Your task to perform on an android device: Select the hello note & share it with gmail in the note app
Image 1: 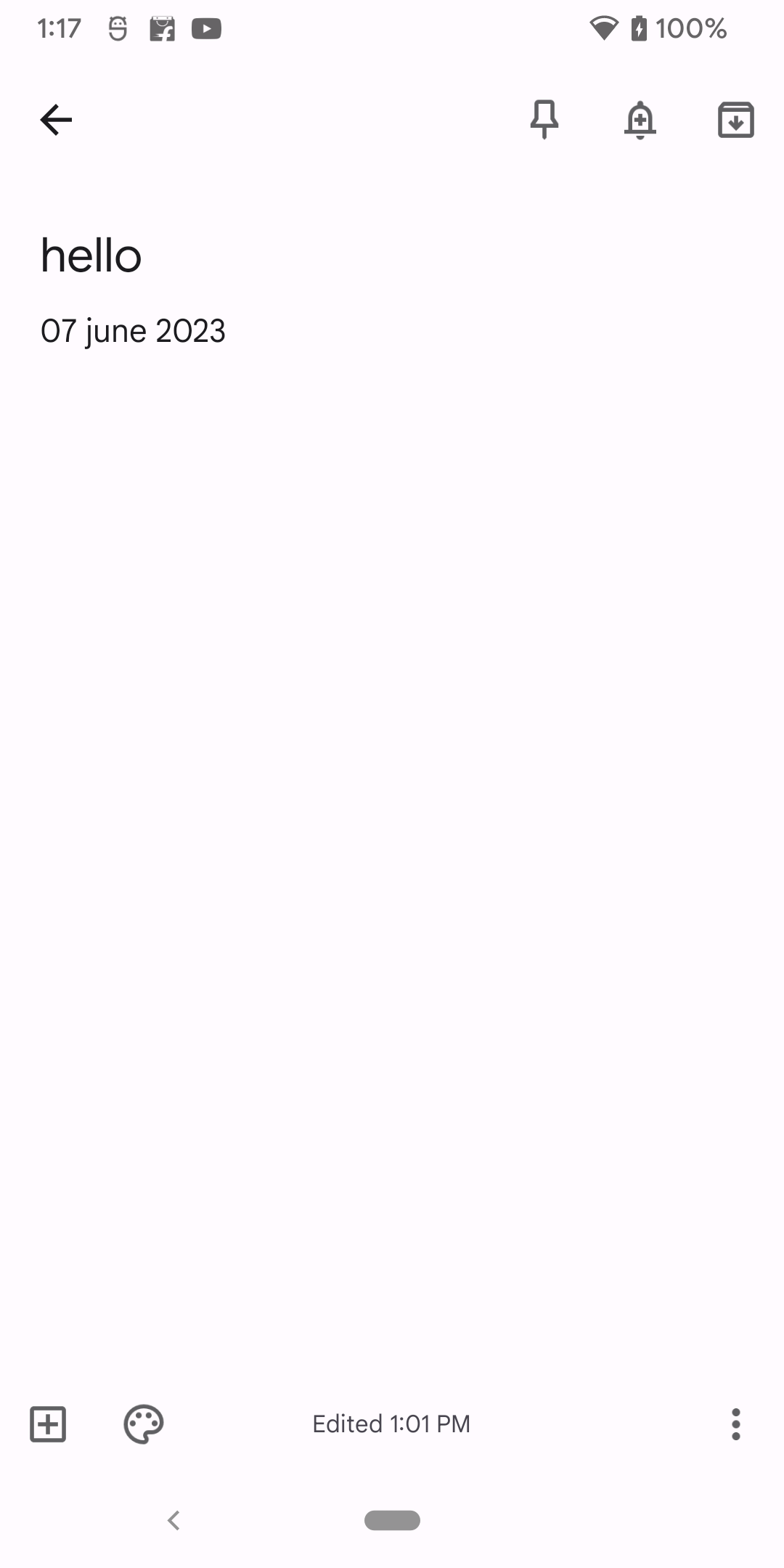
click on more option
Step 1: click (735, 1424)
Image 2: 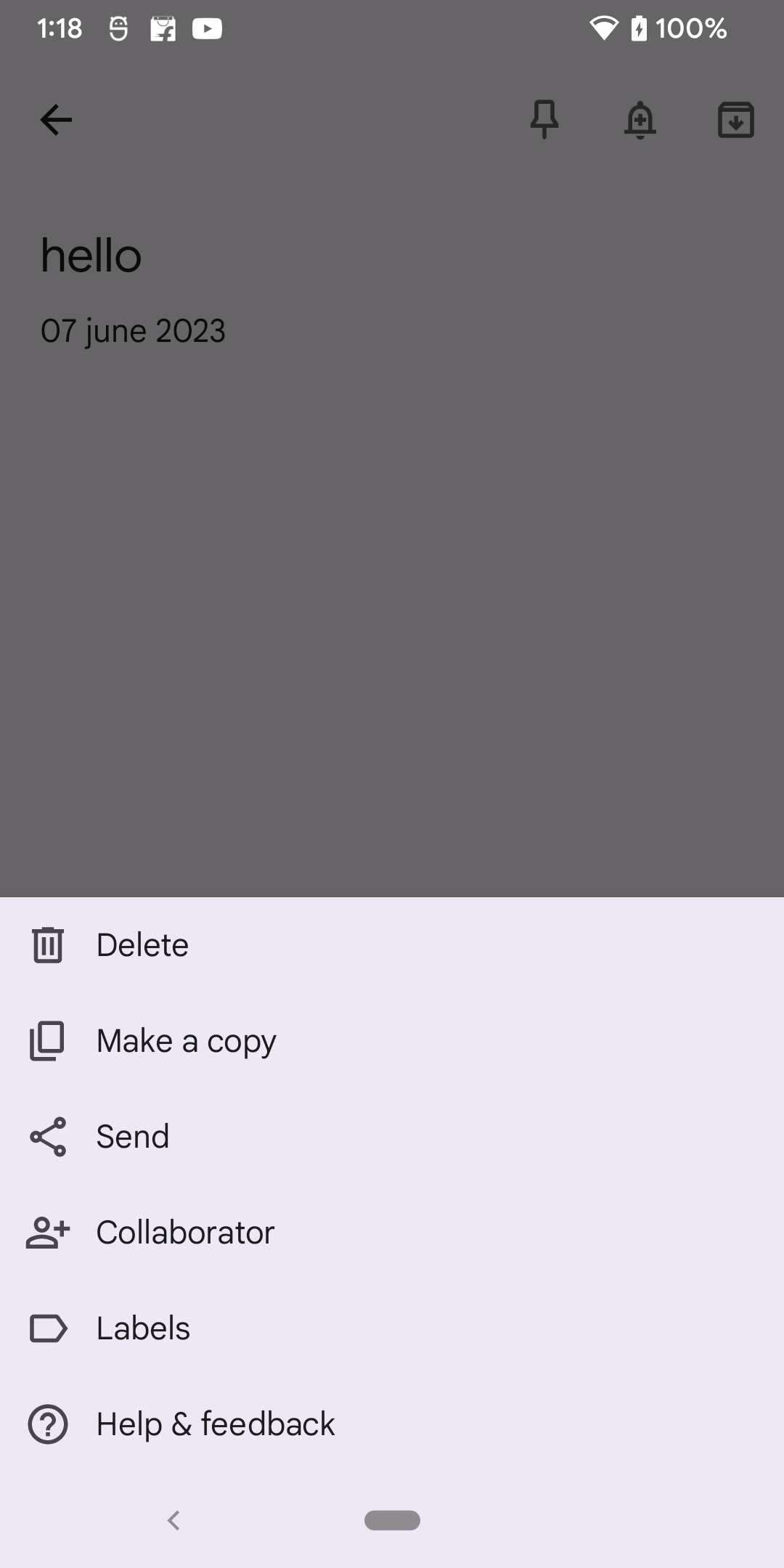
click on send option
Step 2: click (392, 1137)
Image 3: 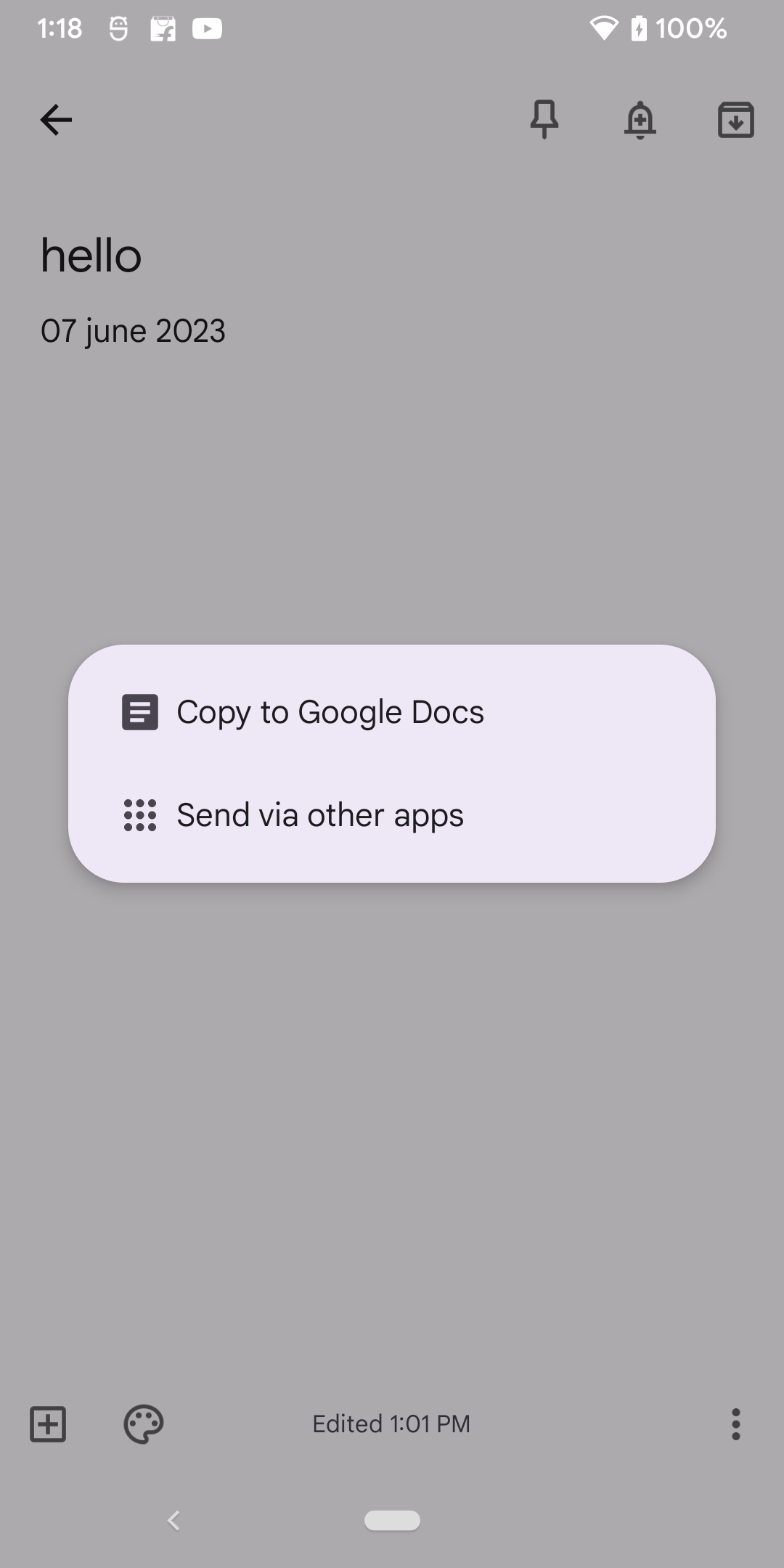
select send via other apps
Step 3: click (416, 814)
Image 4: 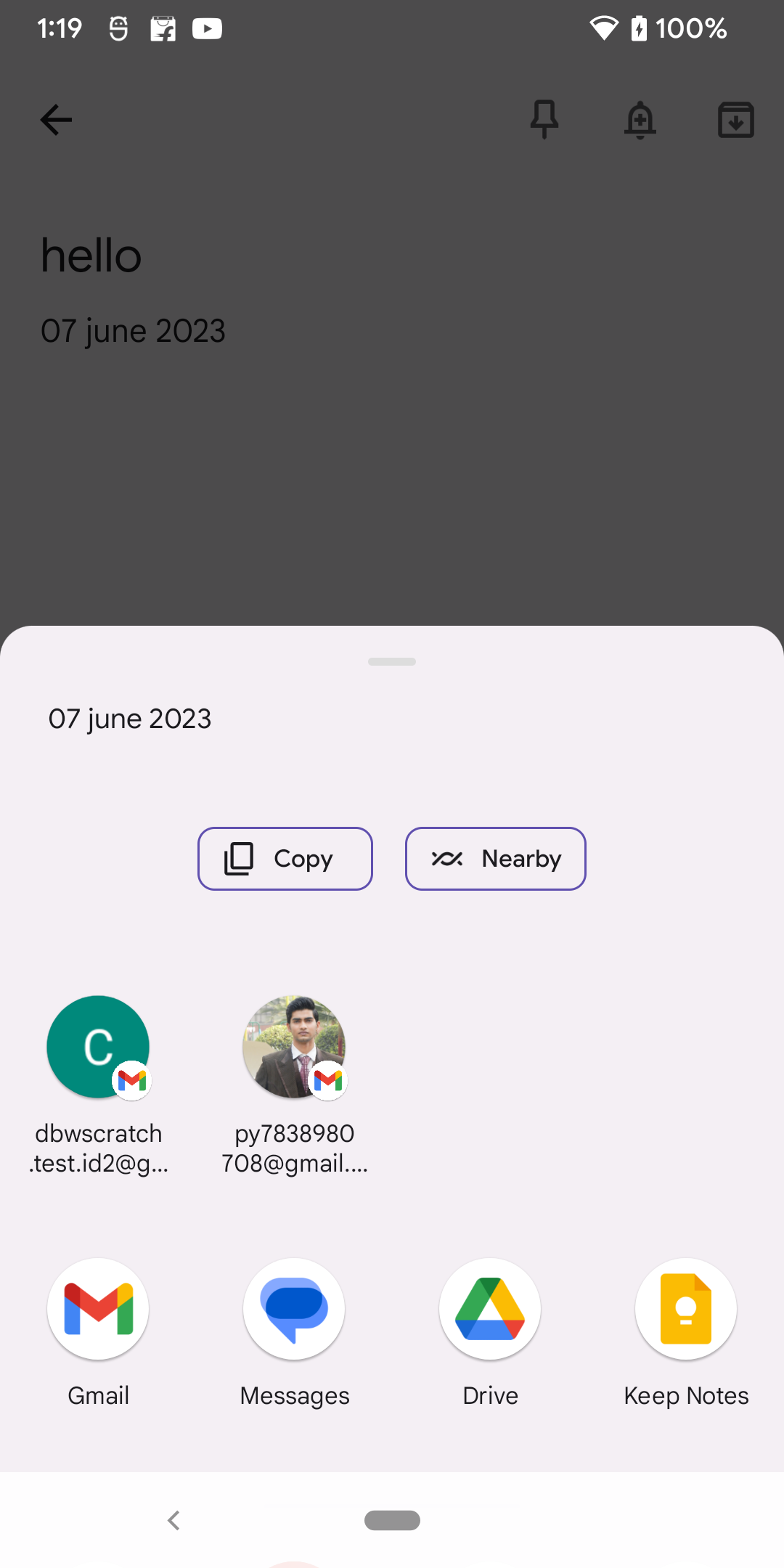
select gmail
Step 4: click (98, 1308)
Image 5: 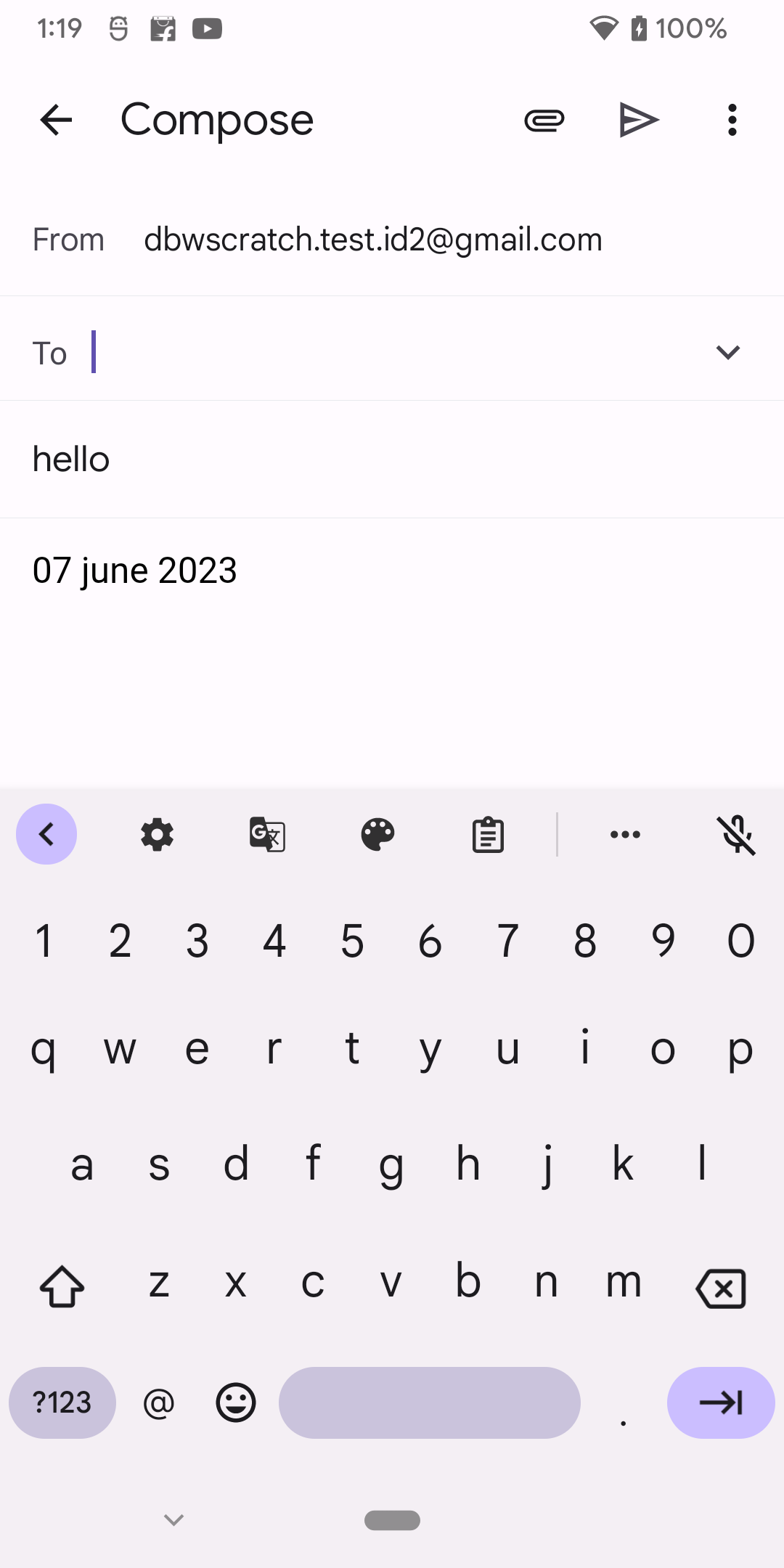
send to abc@gmail.com
Step 5: type "abc@gmail.com"
Image 6: 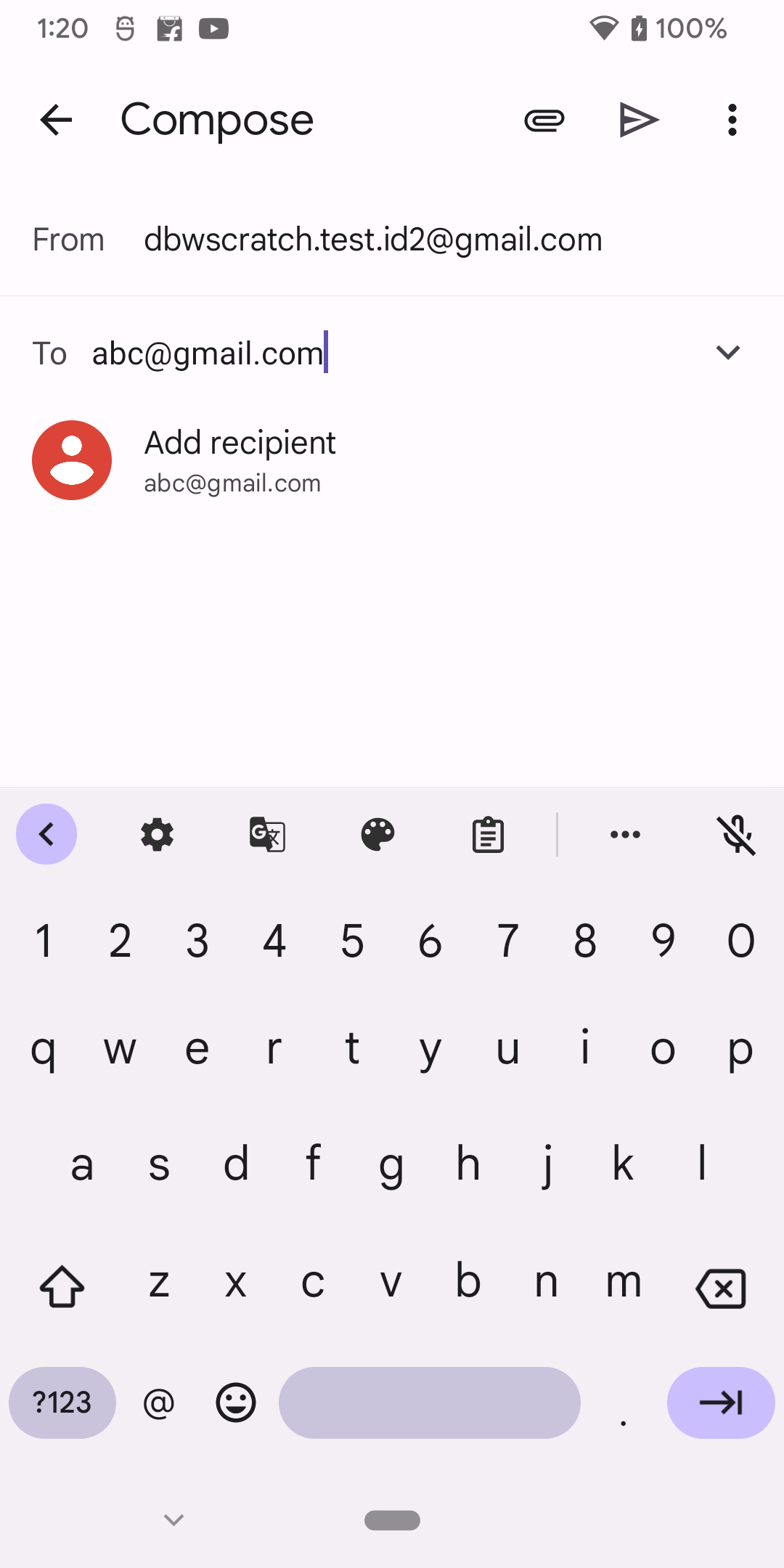
click on send
Step 6: click (640, 119)